Your task to perform on an android device: I want to view the under 75,000 euro property with 6 rooms and more specifications, like 1 bathroom with a terrace and balcony
Image 0: 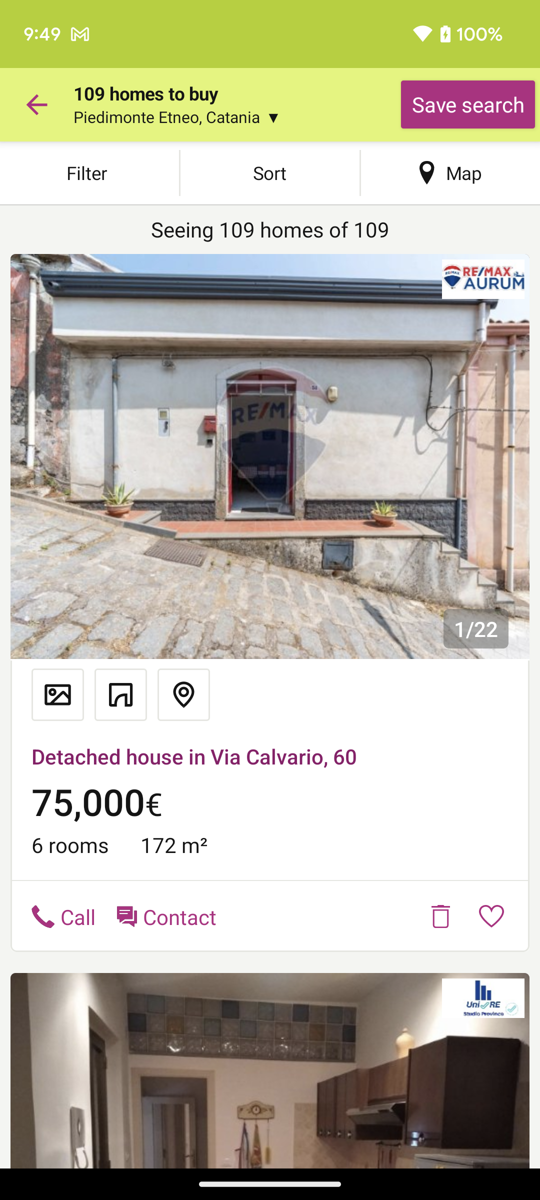
Click on the first property 
Step 0: click (175, 526)
Image 1: 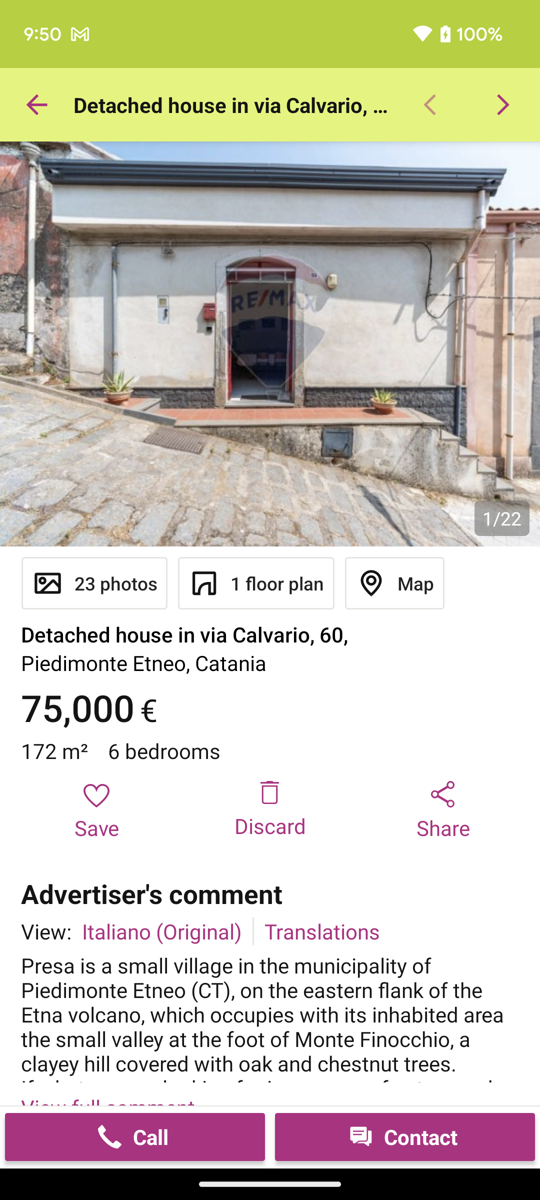
Scroll up to view the Property specifications 
Step 1: scroll down